Your task to perform on an android device: I want to restore the screenshot.txt file from the trash in the Google Drive app.
Image 0: 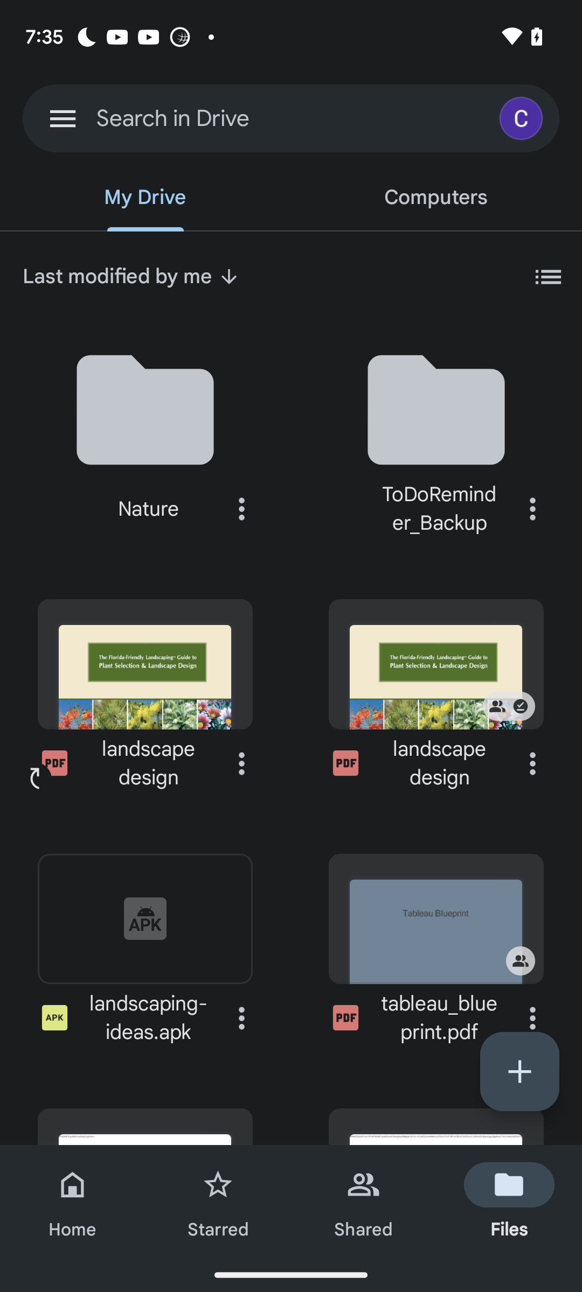
Click on the menu icon on the top left side of the screen 
Step 0: click (63, 118)
Image 1: 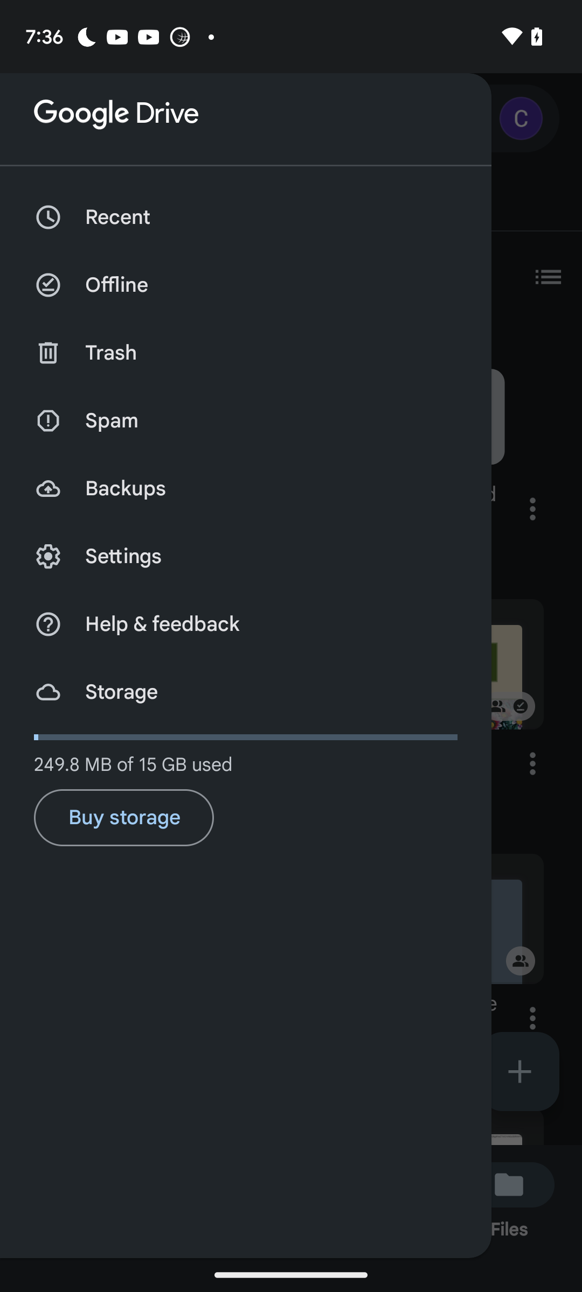
Click on trash option
Step 1: click (111, 353)
Image 2: 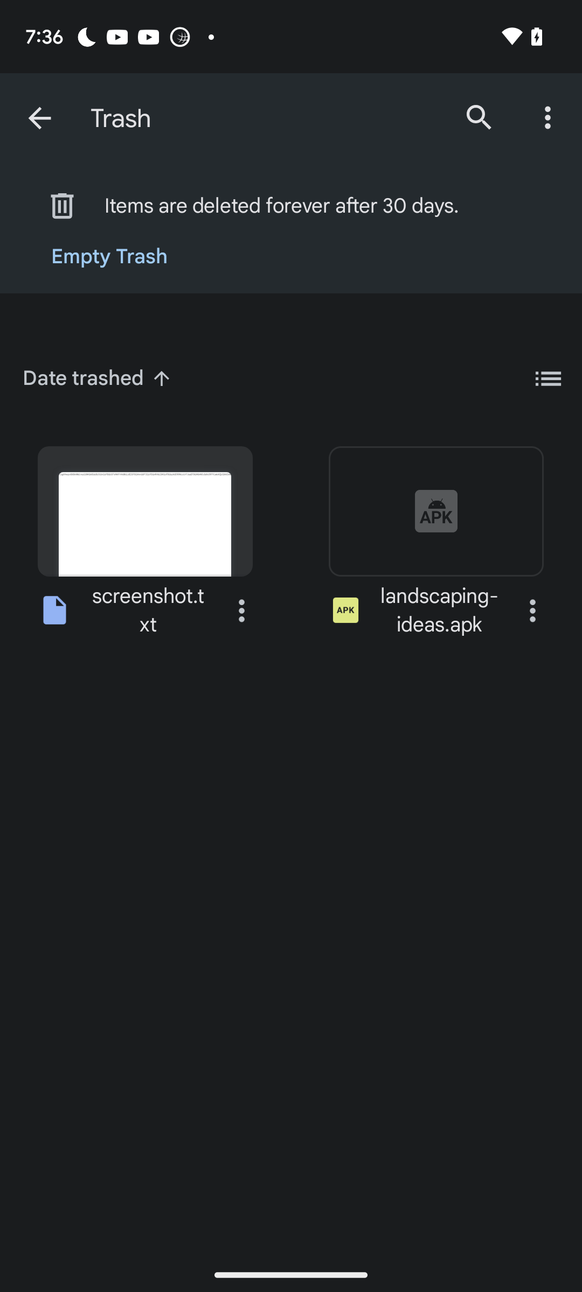
Click on the three dot icon of the screenshot.txt file
Step 2: click (241, 610)
Image 3: 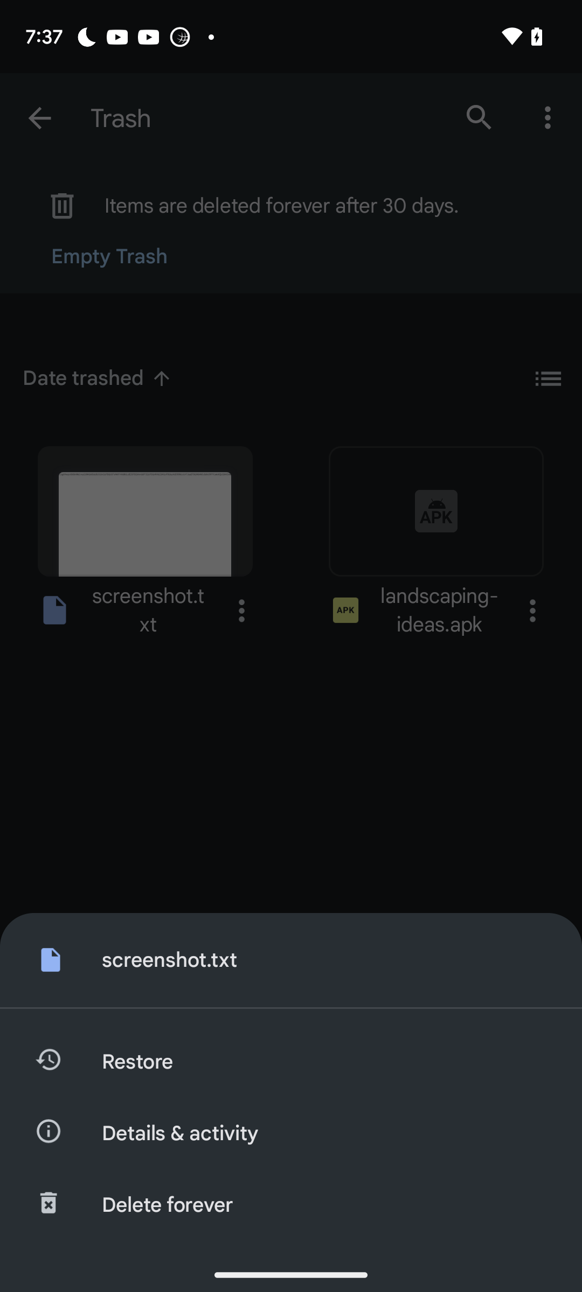
Click on the restore option
Step 3: click (324, 1062)